Your task to perform on an android device: Add Richard's email address, Richardwegnar@gmail.com, to his Contact on the Contacts app.
Image 0: 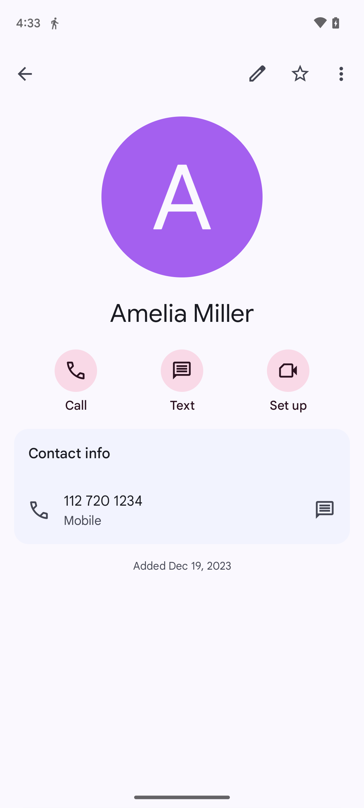
Go back to the Contacts.
Step 0: press back button
Image 2: 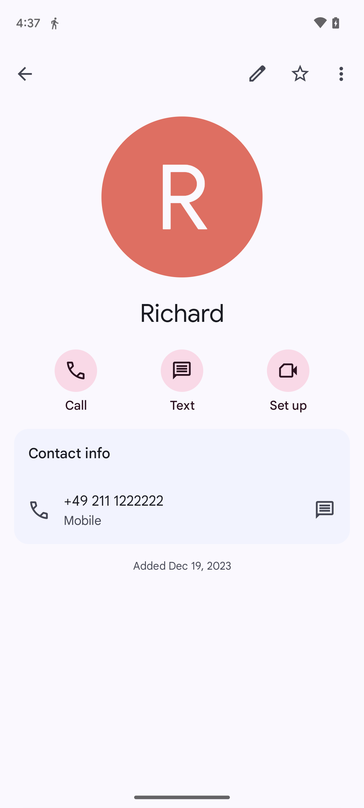
Click on the edit icon at the top of the screen.
Step 2: click (257, 73)
Image 3: 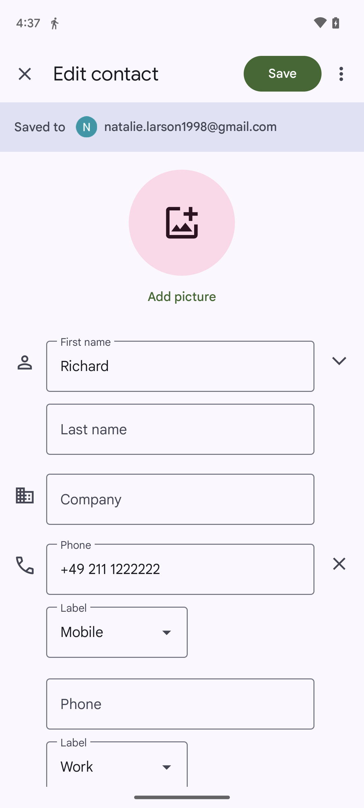
Scroll up until you find the Email tab.
Step 3: scroll down
Image 4: 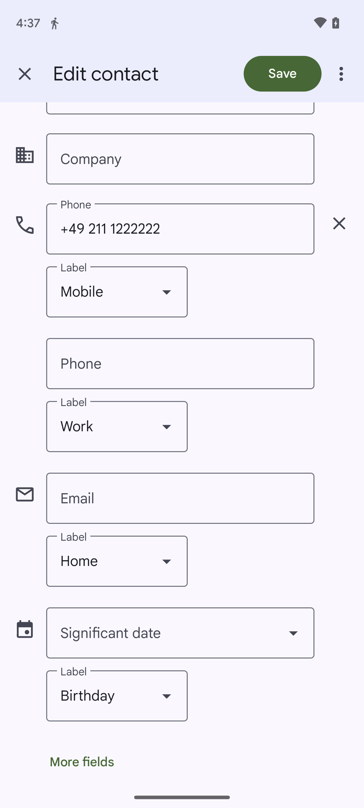
Click on the Email tab.
Step 4: click (180, 498)
Image 5: 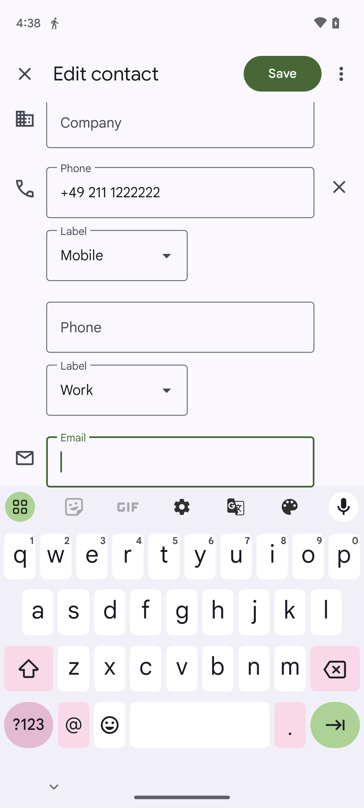
Type in Richardwegnar@gmail.com.
Step 5: type "Richardwegnar@gmail.com"
Image 6: 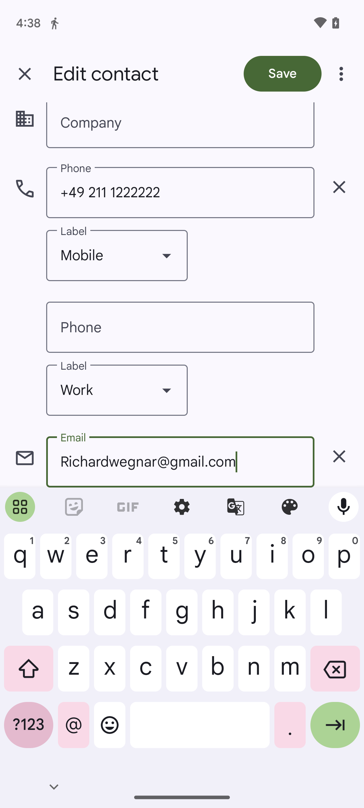
Click on the Save tab at the top of the screen.
Step 6: click (282, 73)